Your task to perform on an android device: In the SoundCloud app , play the NEON BLADE song from the top 50 House genre .
Image 1: 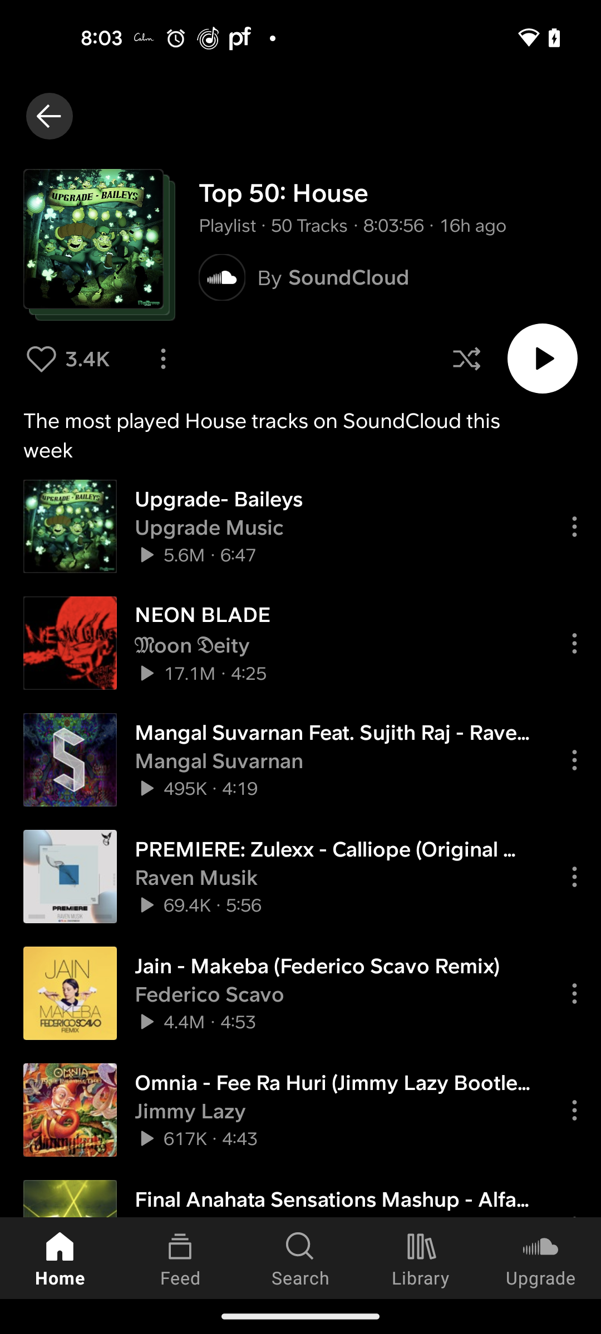
Play the NEON BLADE song from the list
Step 1: click (332, 614)